Your task to perform on an android device: On Sunday, I have a dinner out with my family, which I cannot miss; therefore, I want to view the description of the event on November 12.
Image 0: 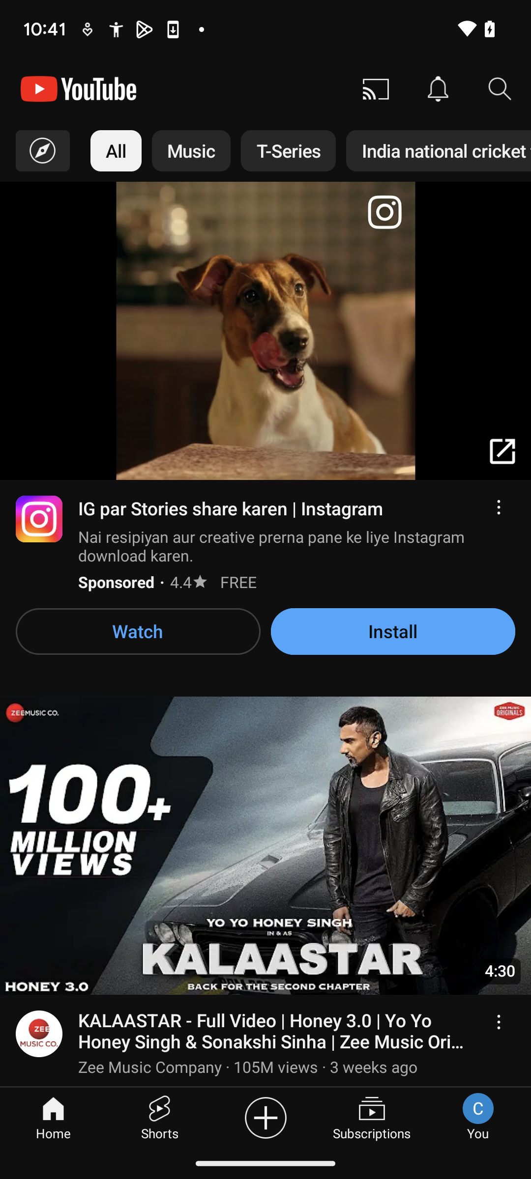
Open the calendar app.
Step 0: open app "Calendar"
Image 1: 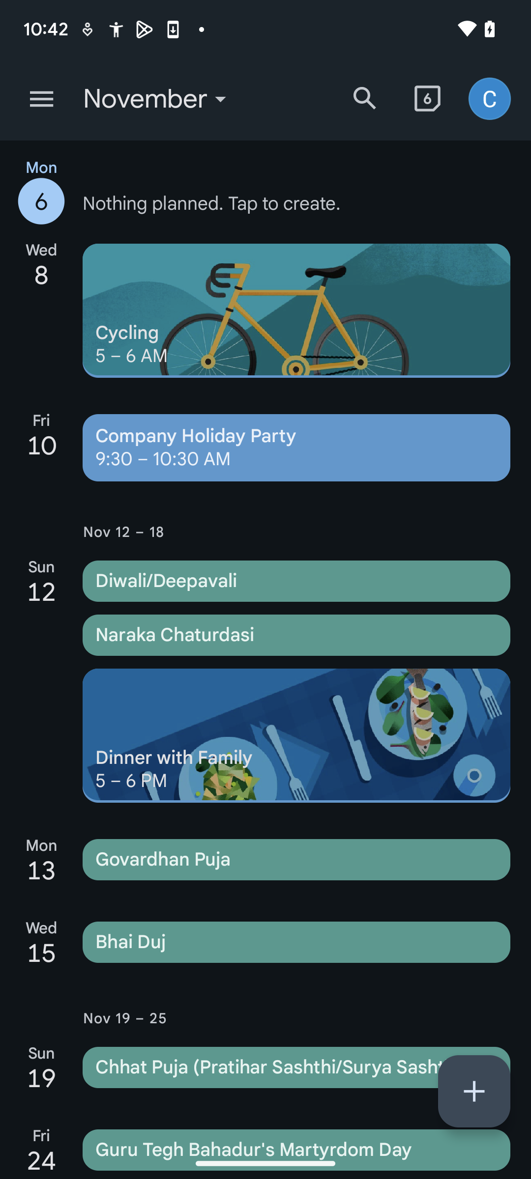
Click on the event which is on November 12.
Step 1: click (296, 735)